Your task to perform on an android device: I made a note on the Notein app to make sure I didn't forget anything I needed to buy for Carlos' birthday. Look for the Note titled Carlos Birthday.
Image 0: 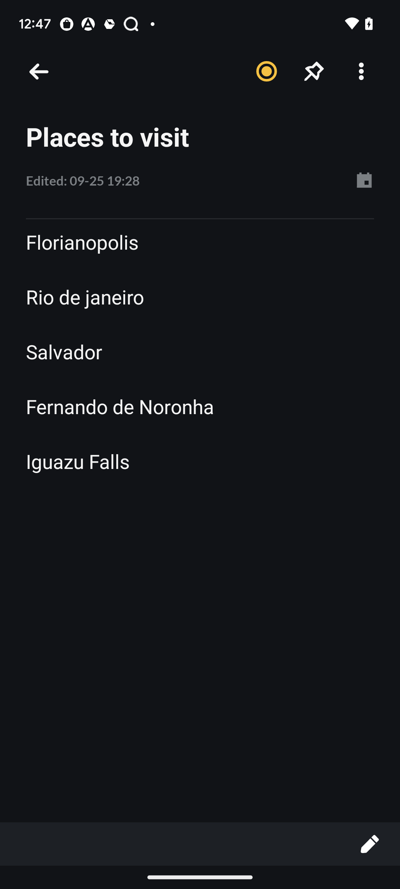
go back to the previous page
Step 0: press back button
Image 1: 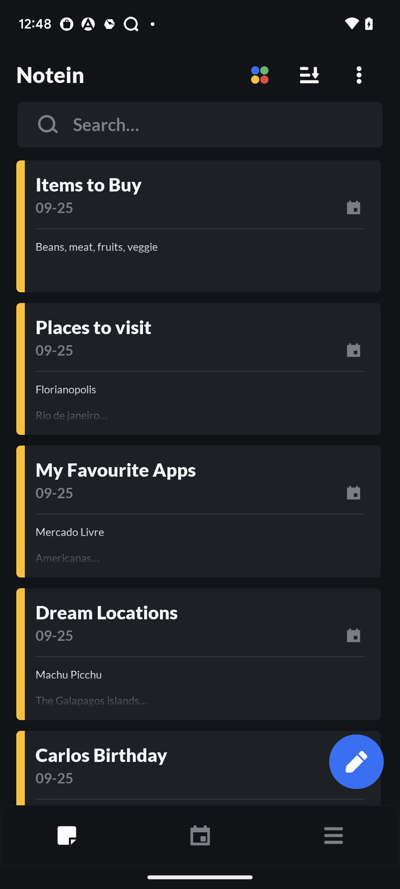
go to the search bar at the top of the screen
Step 1: click (200, 124)
Image 2: 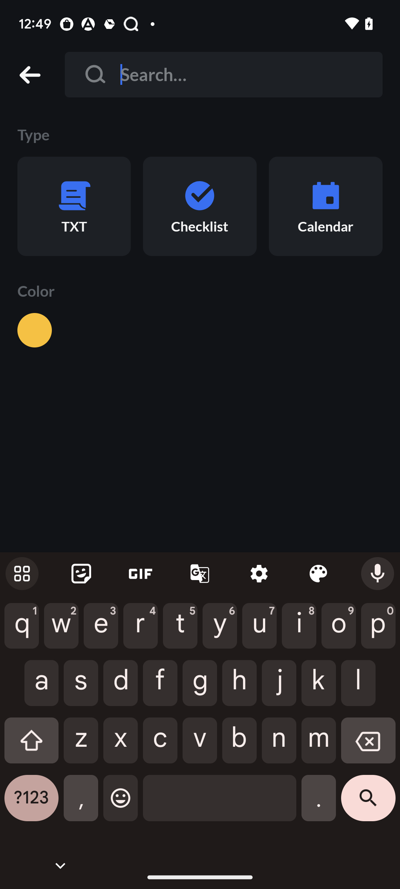
Search for Carlos Birthday
Step 2: type "Carlos Birthday"
Image 3: 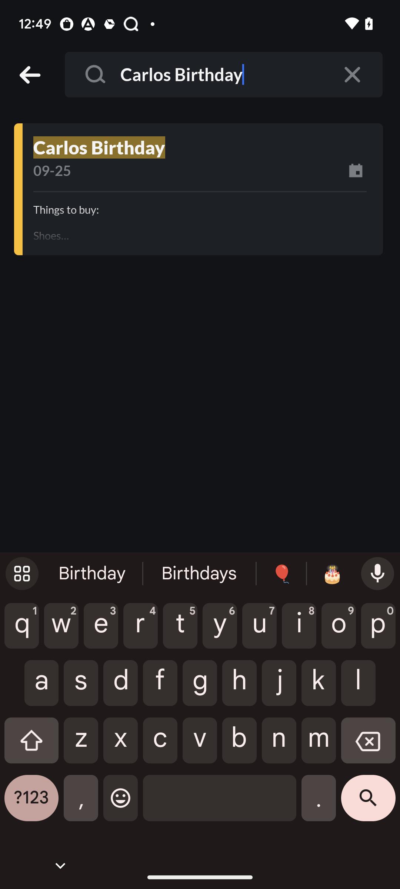
Click on the Carlos Birthday Note
Step 3: click (189, 170)